Your task to perform on an android device: I will set a reminder for this evening to buy the groceries.
Image 1: 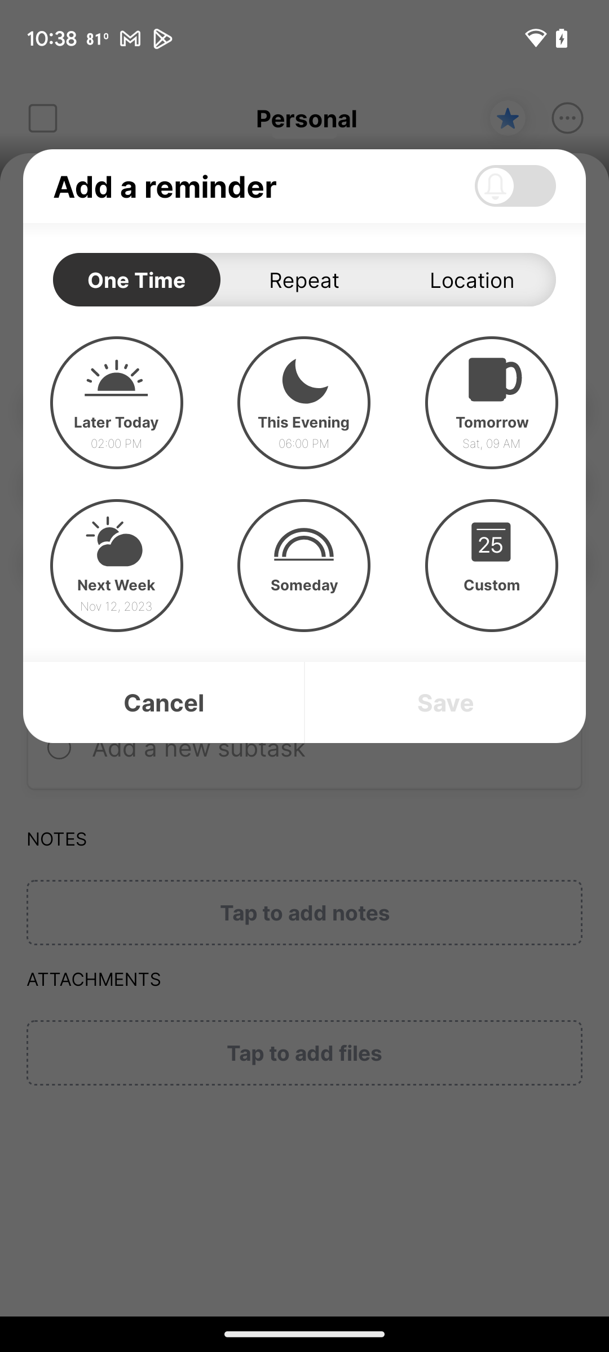
Click on This Evening
Step 1: click (303, 389)
Image 2: 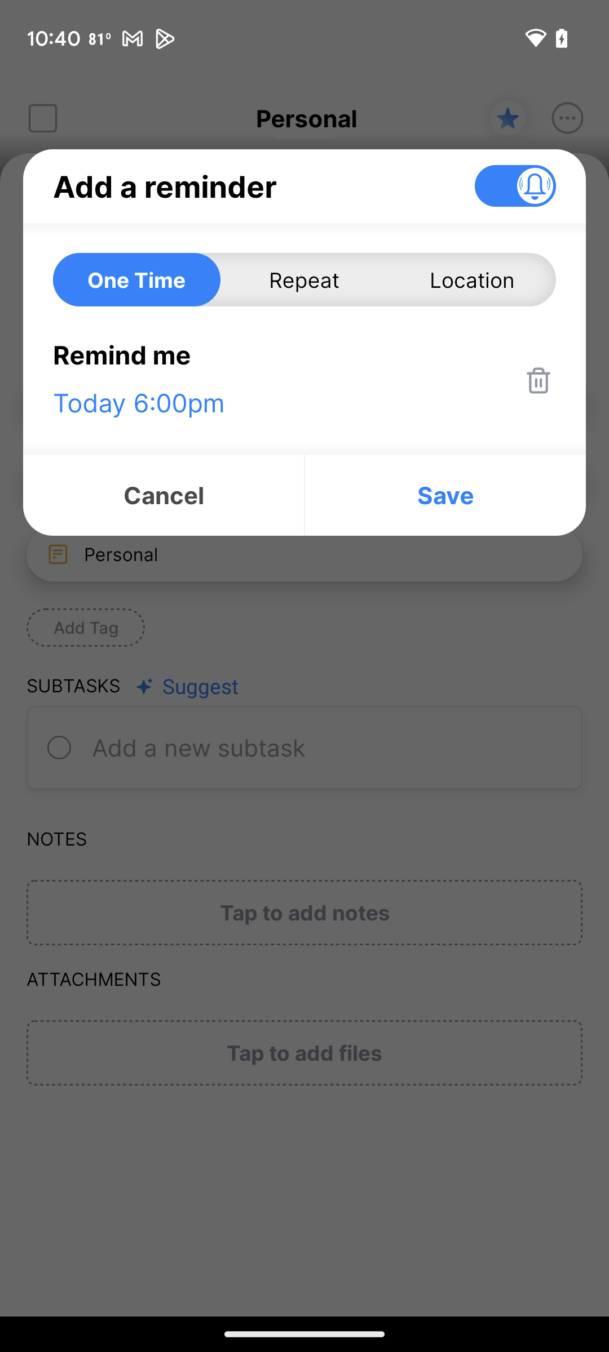
Click on save
Step 2: click (445, 495)